Your task to perform on an android device: Open the ShipAtlas app, click on the search bar, and type Amera to search for her schedule.
Image 0: 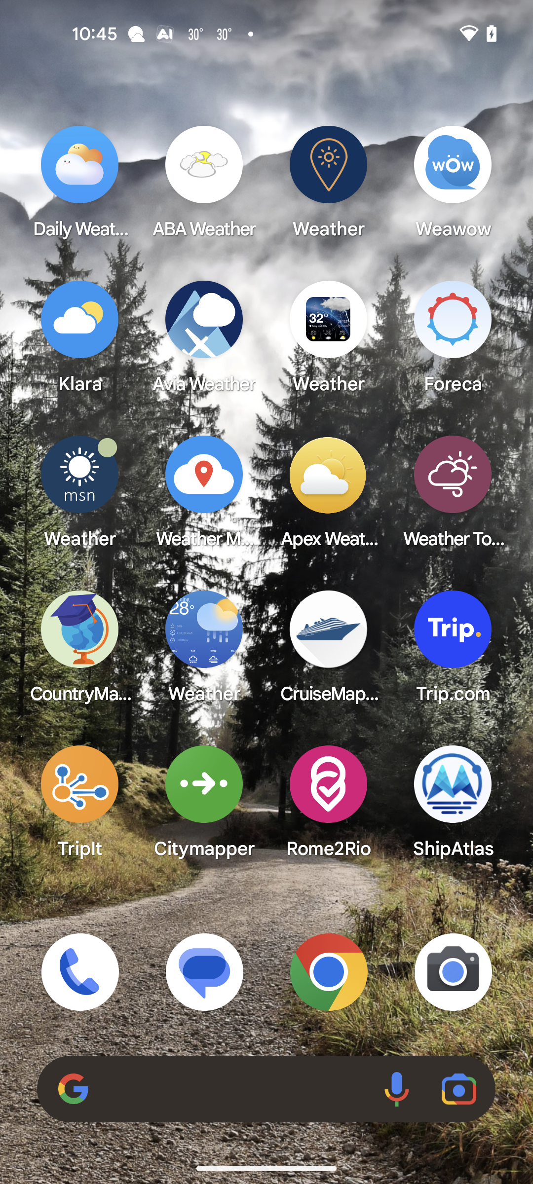
Step 0: open app "ShipAtlas"
Image 1: 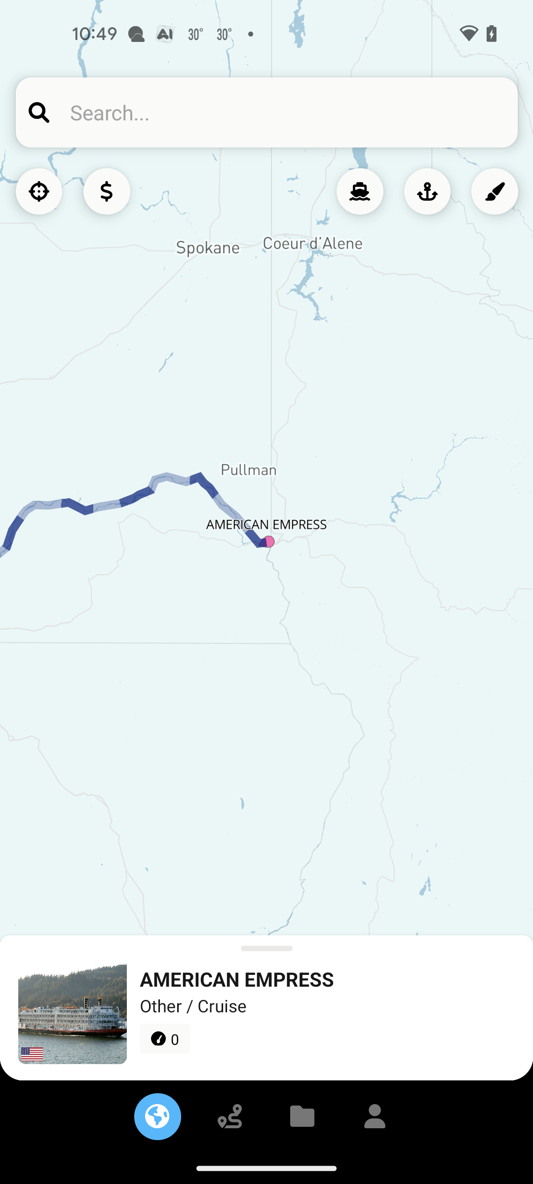
Click on the search bar.
Step 1: click (110, 112)
Image 2: 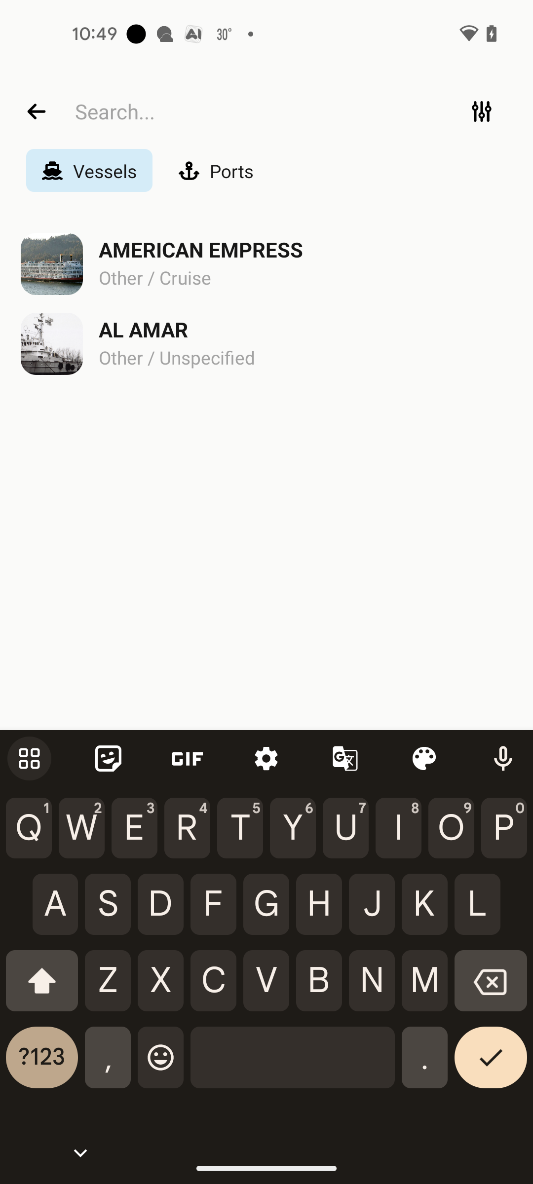
Type Amera in the search bar.
Step 2: type "Amera"
Image 3: 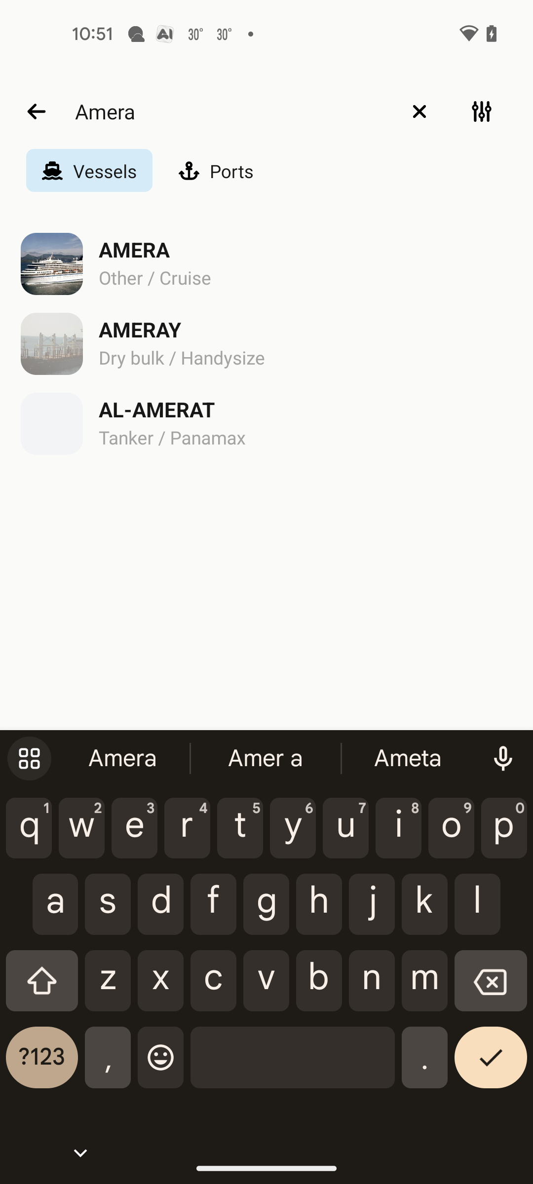
Type Amera in the search bar.
Step 3: click (154, 277)
Image 4: 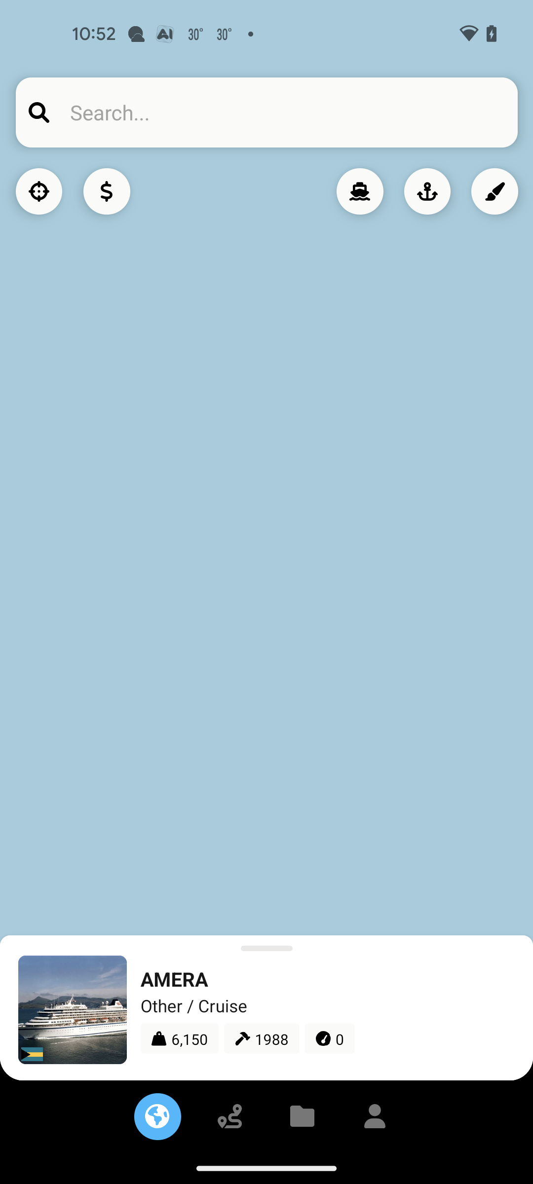
Type Amera in the search bar.
Step 4: wait